Your task to perform on an android device: I want to view my contacts by family group.
Image 0: 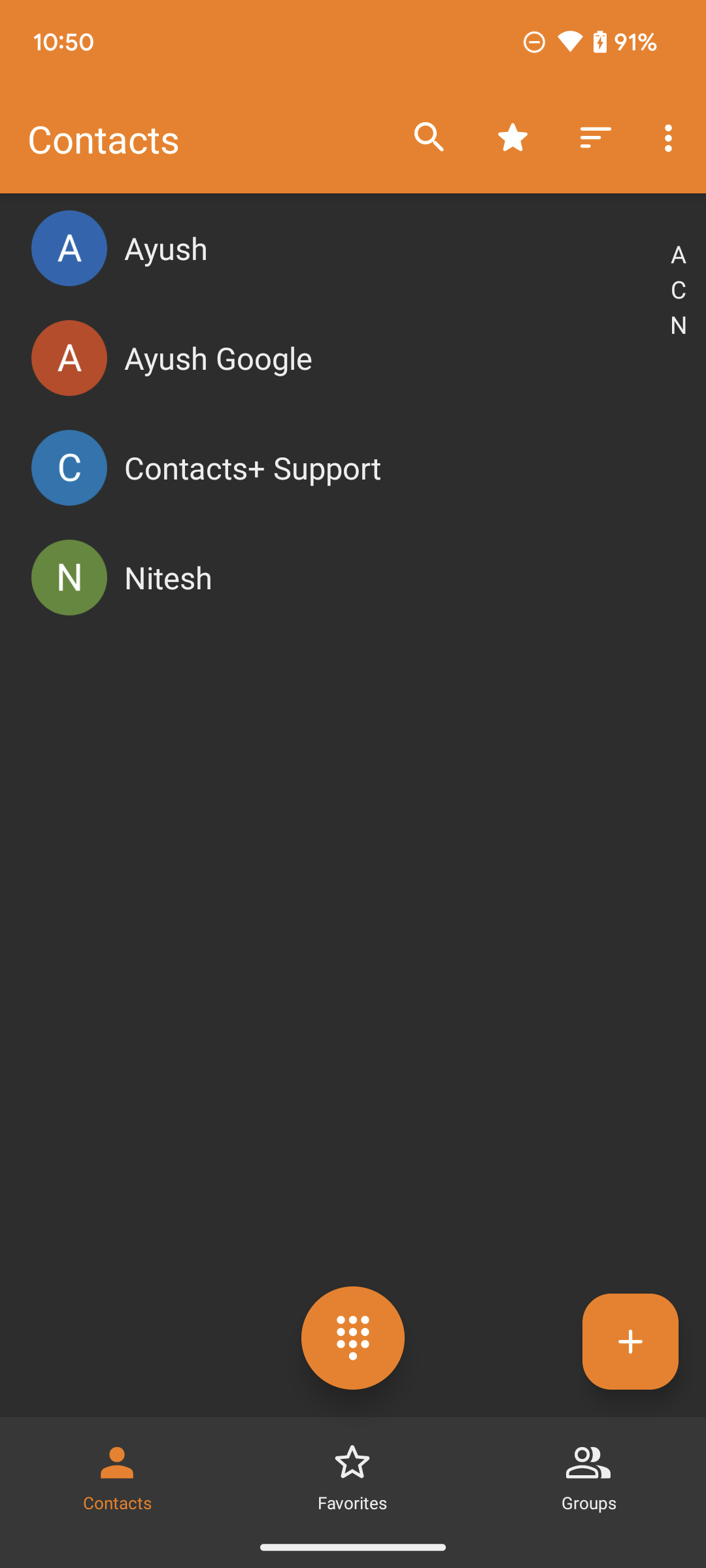
Click on the Groups option on the bottom of the screen.
Step 0: click (588, 1472)
Image 1: 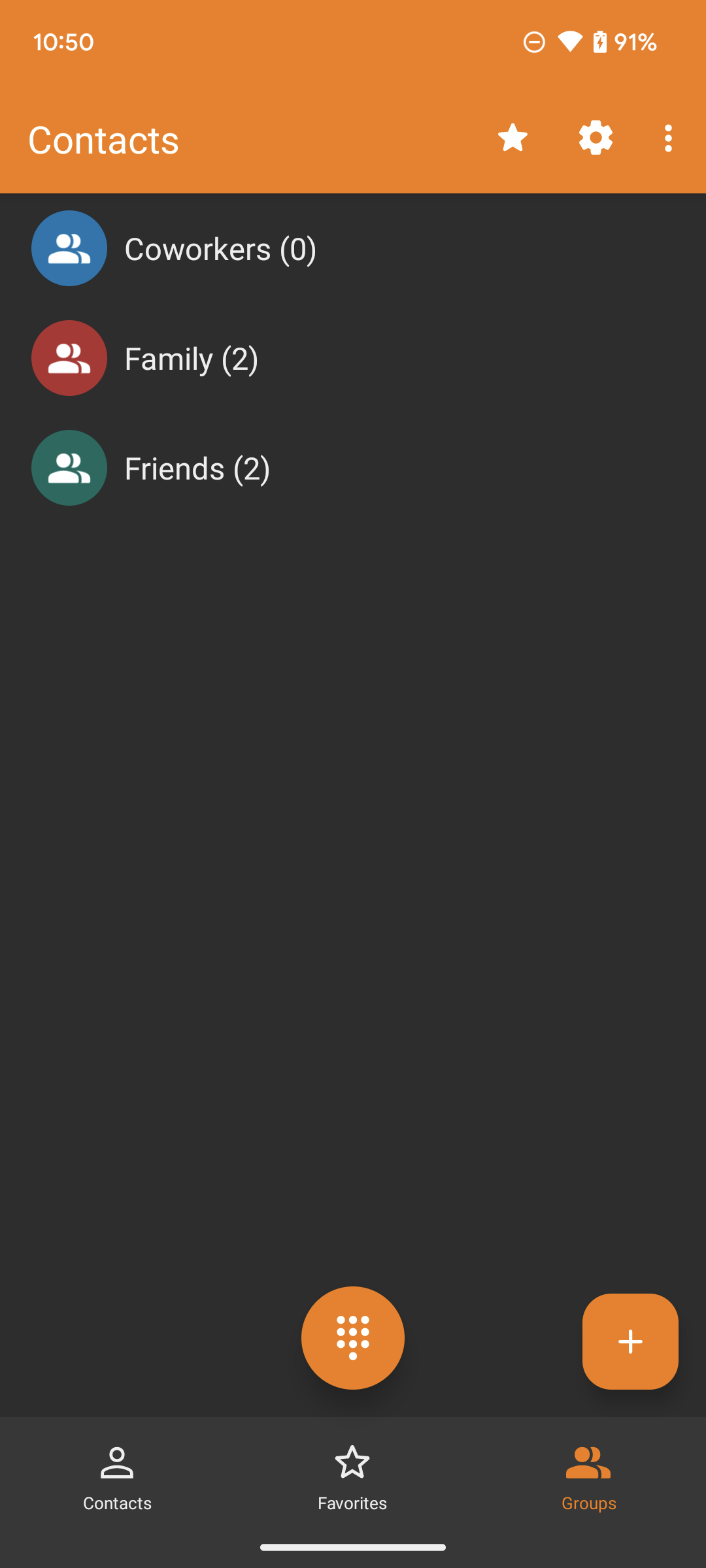
Click on the Family option on the screen.
Step 1: click (394, 357)